Your task to perform on an android device: I want to purchase the Bodycon Dress . I've fallen in love with the  urbanic app I'm therefore adding it to my cart before making a decision.
Image 0: 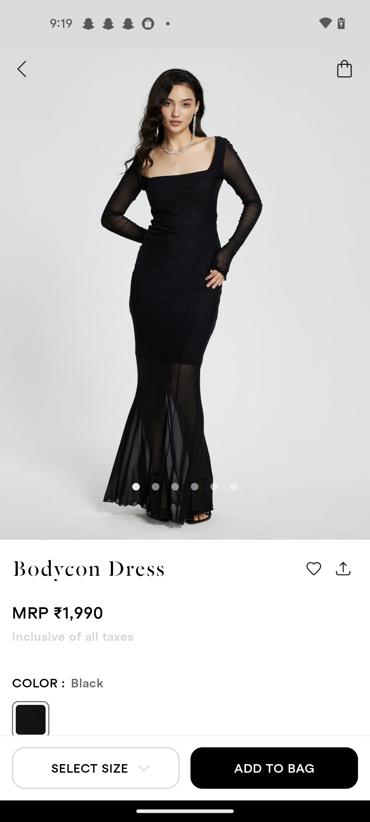
Click on the Add to bag option
Step 0: click (274, 768)
Image 1: 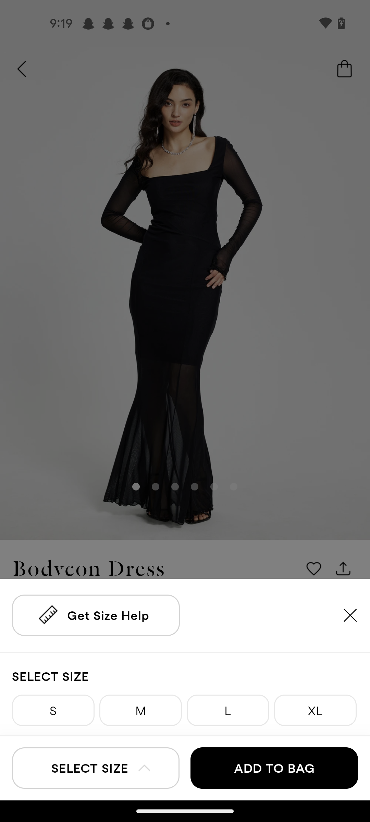
Select the size M
Step 1: click (140, 710)
Image 2: 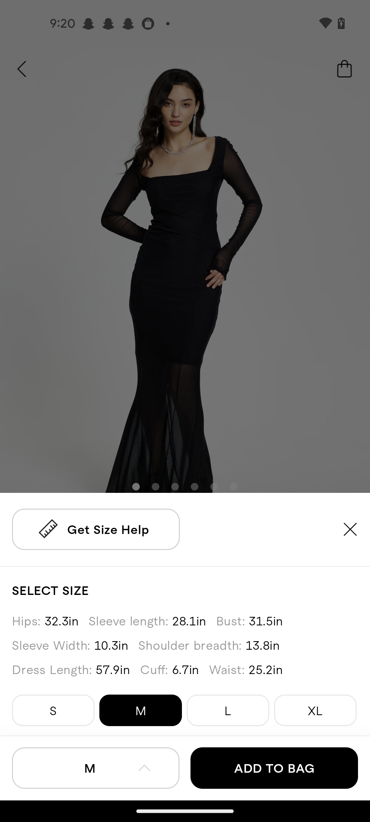
Click on the Add to bag 
Step 2: click (274, 768)